Your task to perform on an android device: I would like to browse several similar products in order to verify the price. To compare the costs of multiple similar pairs of shoes, use the Limeroad app.
Image 0: 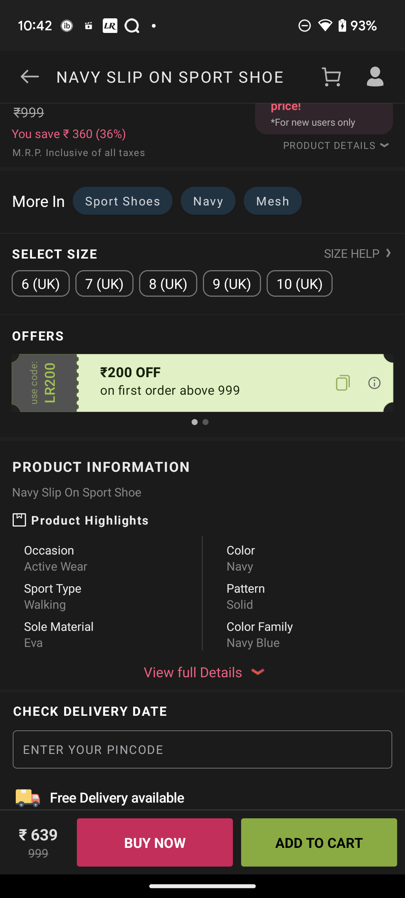
swipe up
Step 0: scroll down
Image 1: 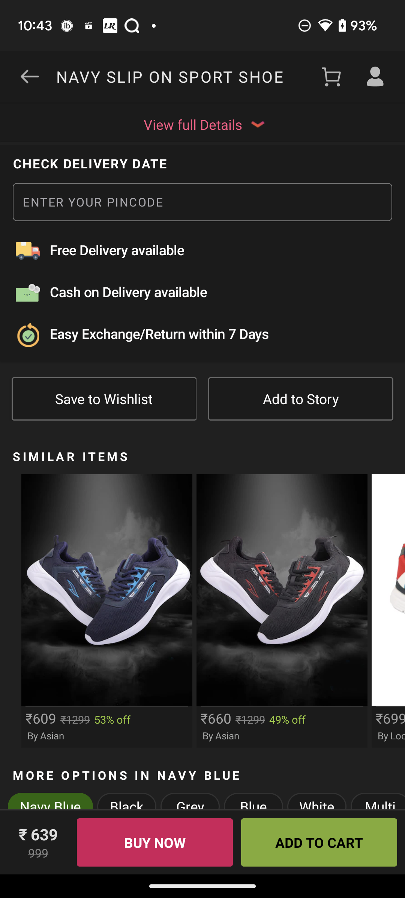
Swipe left the similar items to check price
Step 1: scroll right